Your task to perform on an android device: I want to have some grilled cheese sandwich but I wasn't left with cheese , Search for cheese in the Amazon app
Image 0: 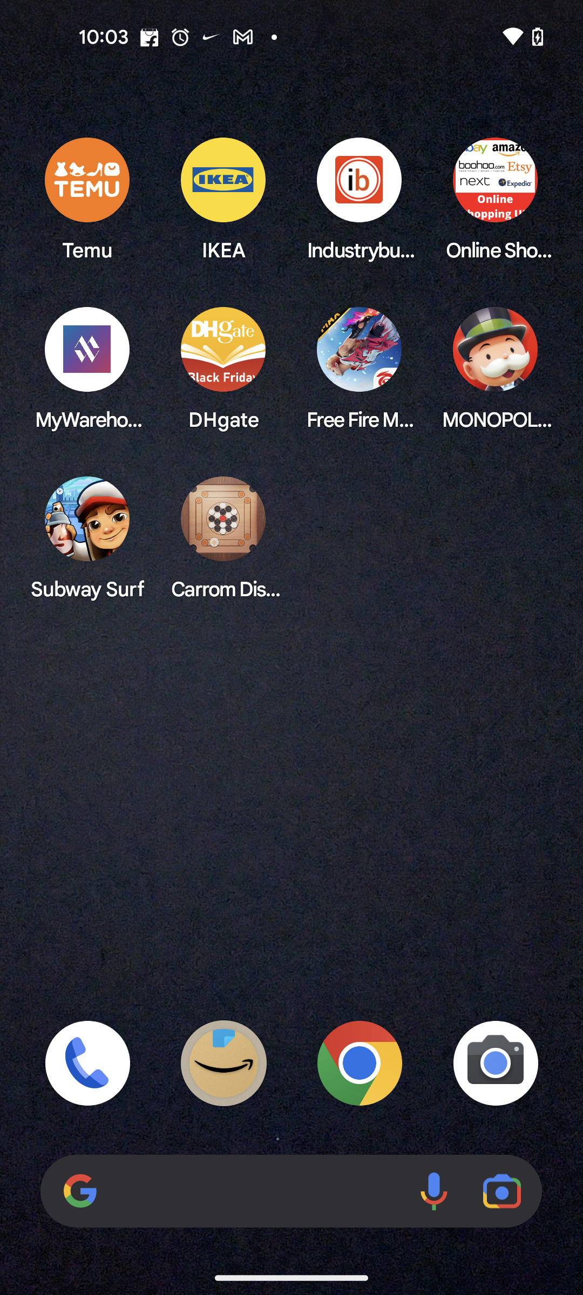
Open the Amazon app
Step 0: open app "Amazon"
Image 1: 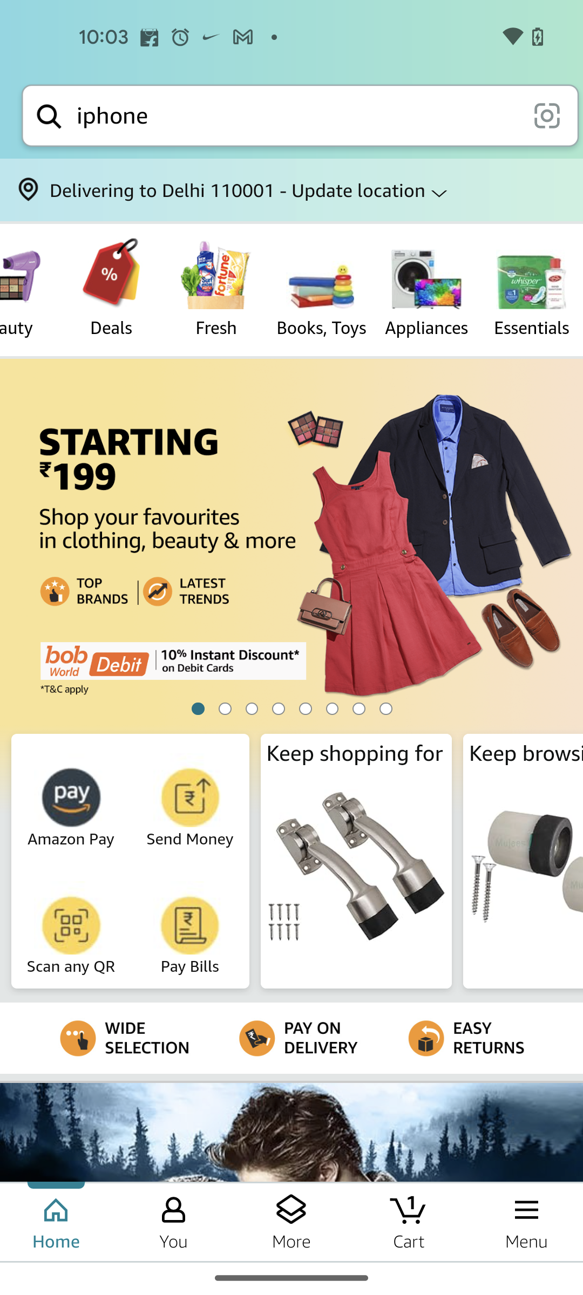
Go to the search bar at the top of the screen
Step 1: click (296, 115)
Image 2: 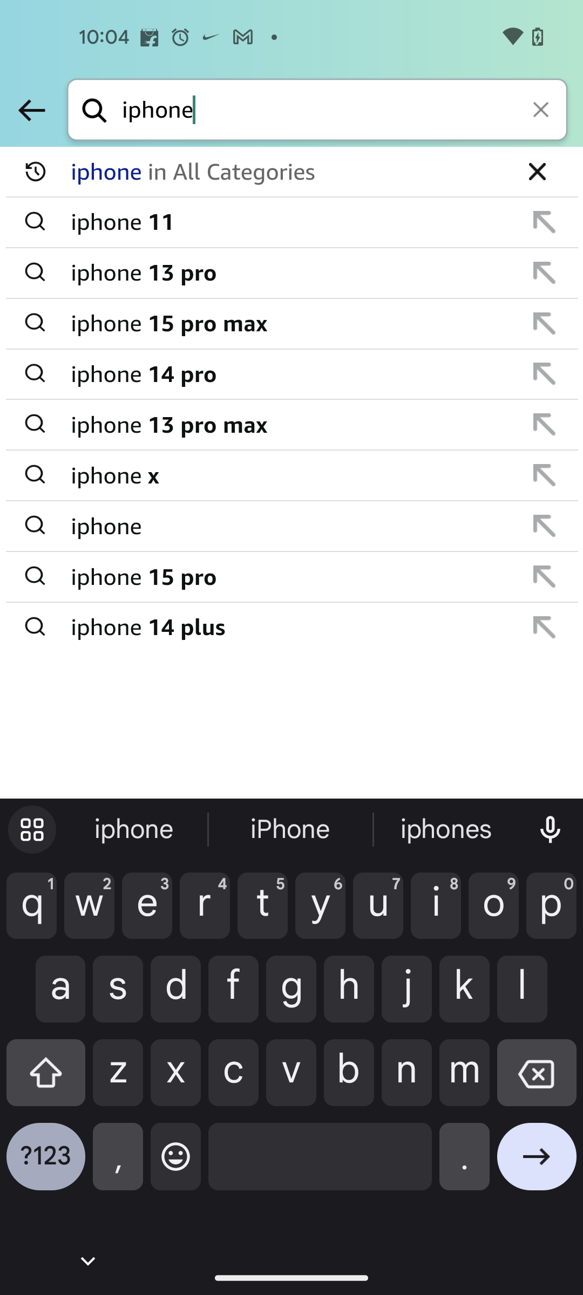
Delete the text in the search bar
Step 2: click (542, 111)
Image 3: 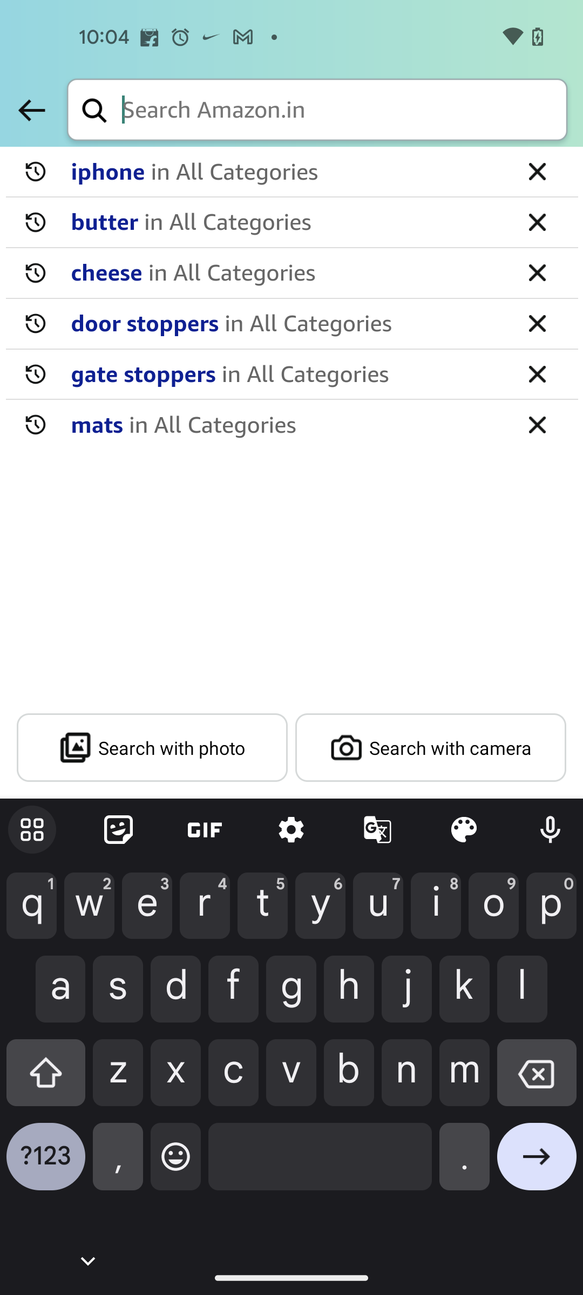
Type cheese in the search bar
Step 3: type "Cheese"
Image 4: 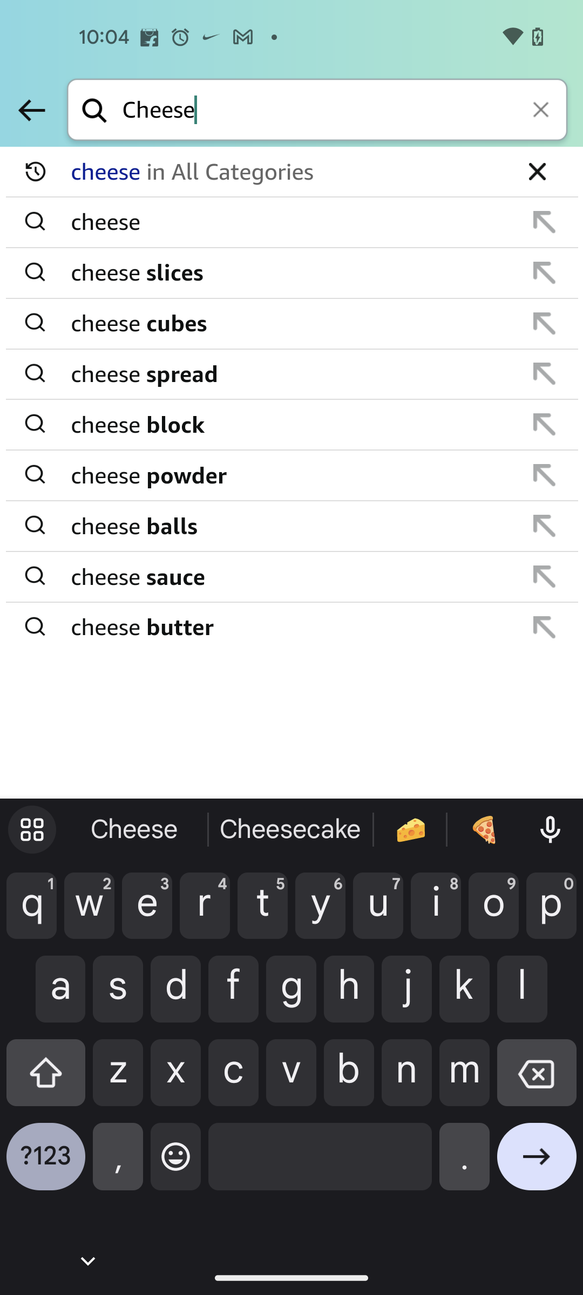
Select the cheese slices from the suggestion
Step 4: click (293, 272)